Your task to perform on an android device: I want to track my daily activity and workouts therefore, please create an account for me in the Google Fit app.
Image 0: 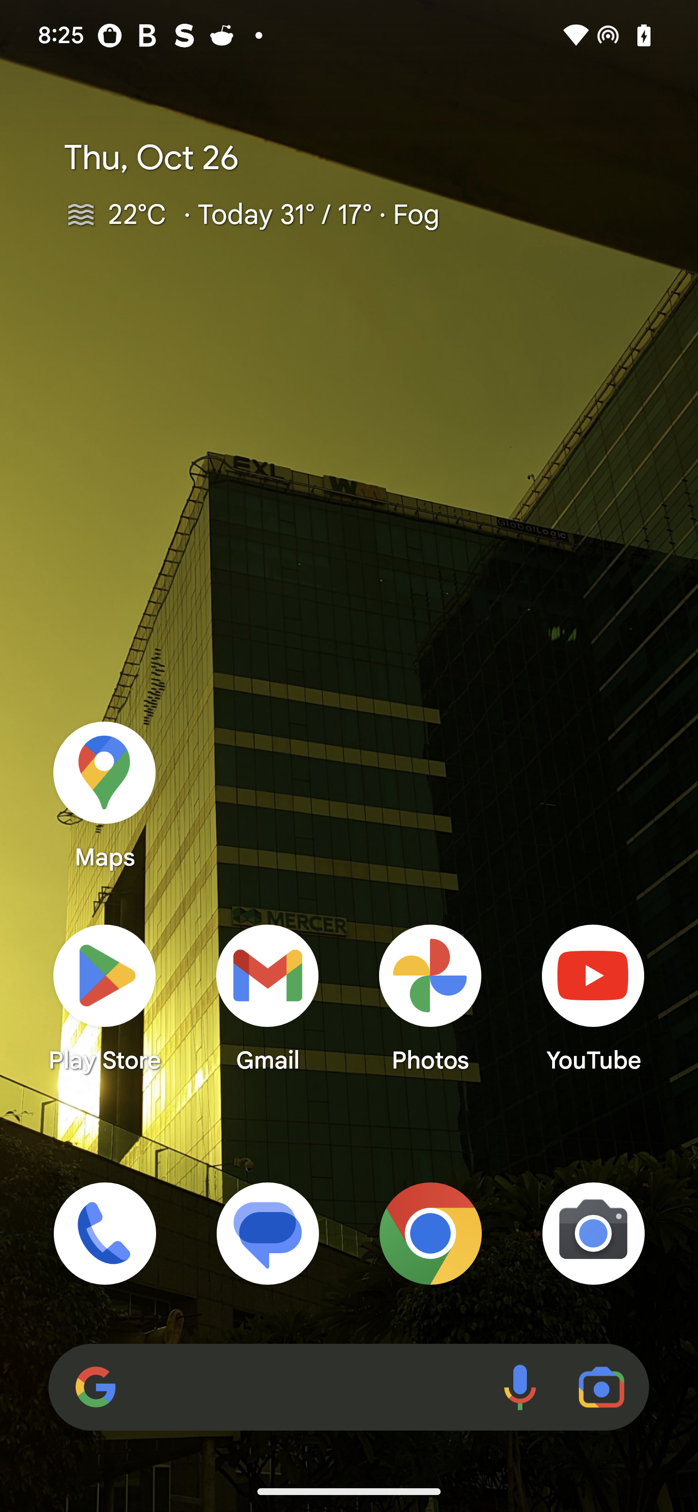
Open Google Fit app
Step 0: open app "Fit"
Image 1: 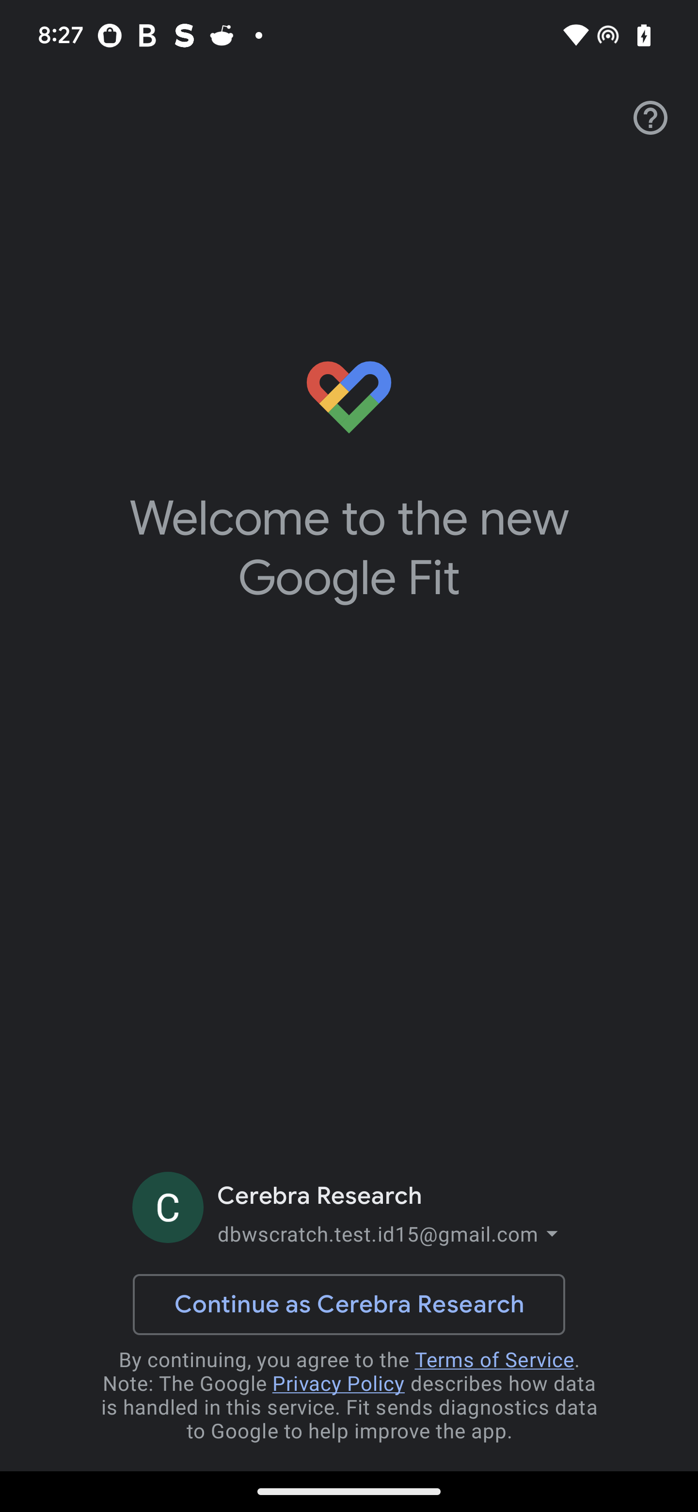
Click on the select account
Step 1: click (378, 1233)
Image 2: 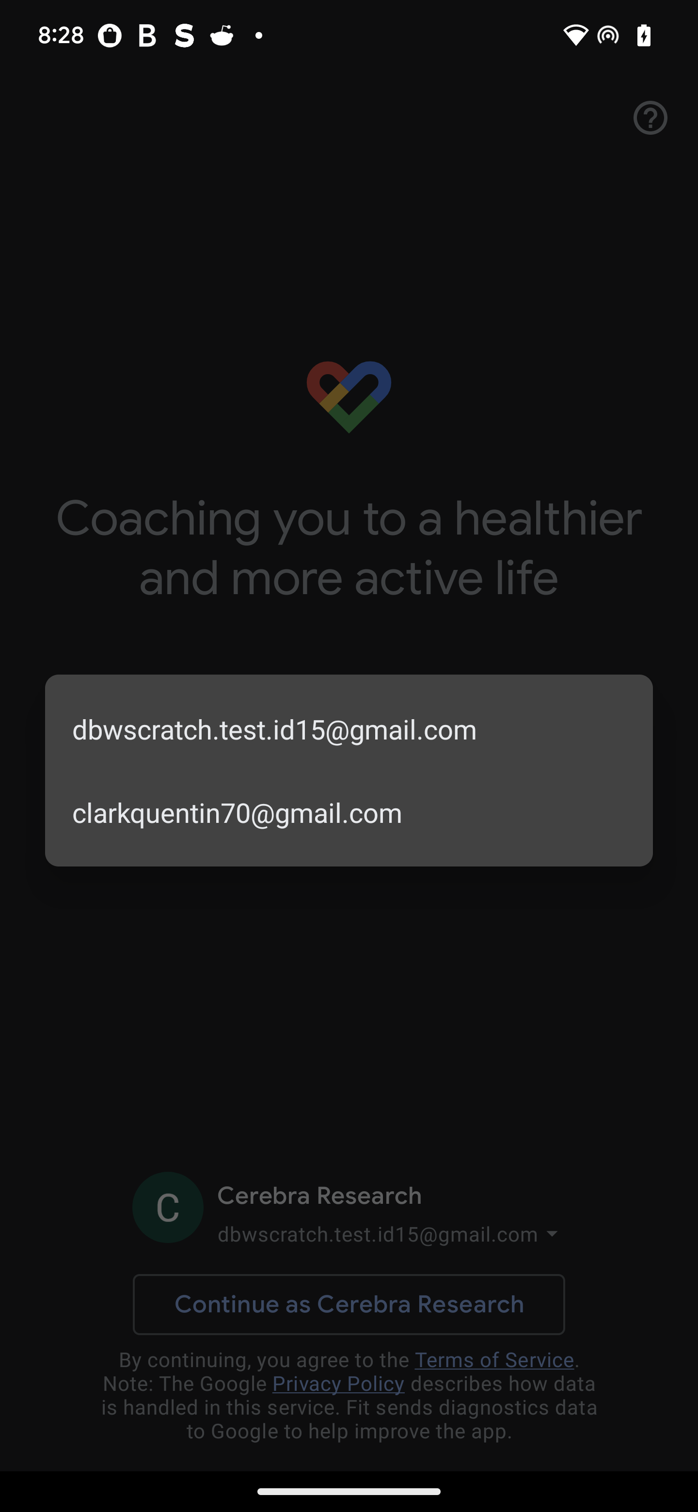
Click on the second suggested account
Step 2: click (349, 812)
Image 3: 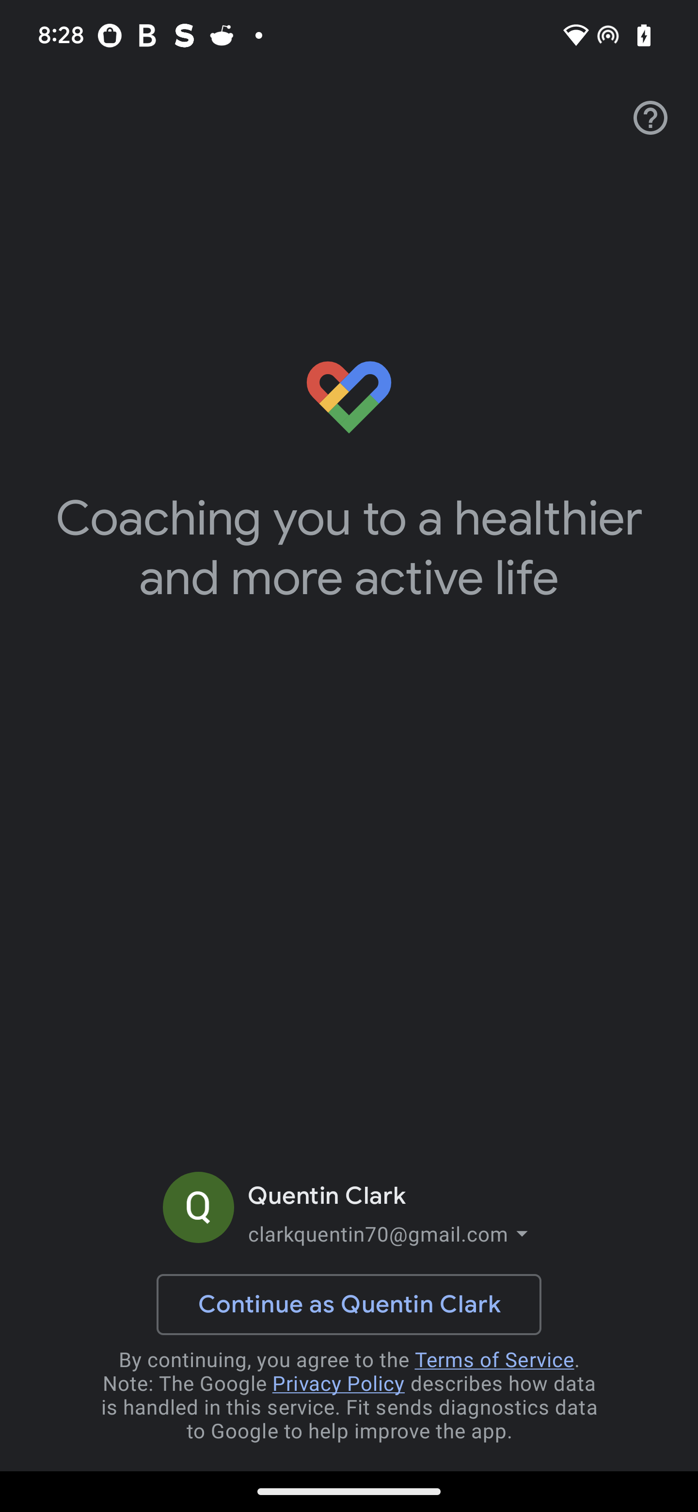
Click on the continue
Step 3: click (349, 1304)
Image 4: 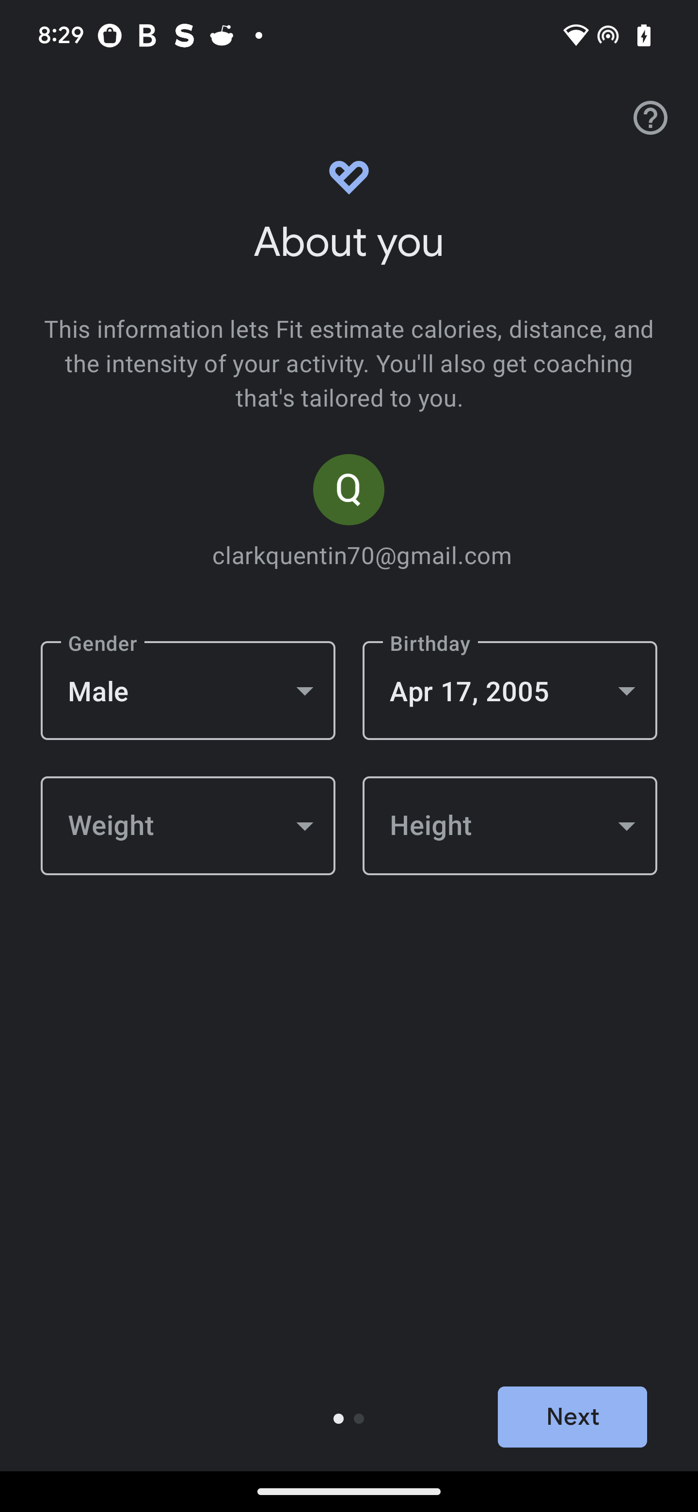
Click on the next button
Step 4: click (572, 1417)
Image 5: 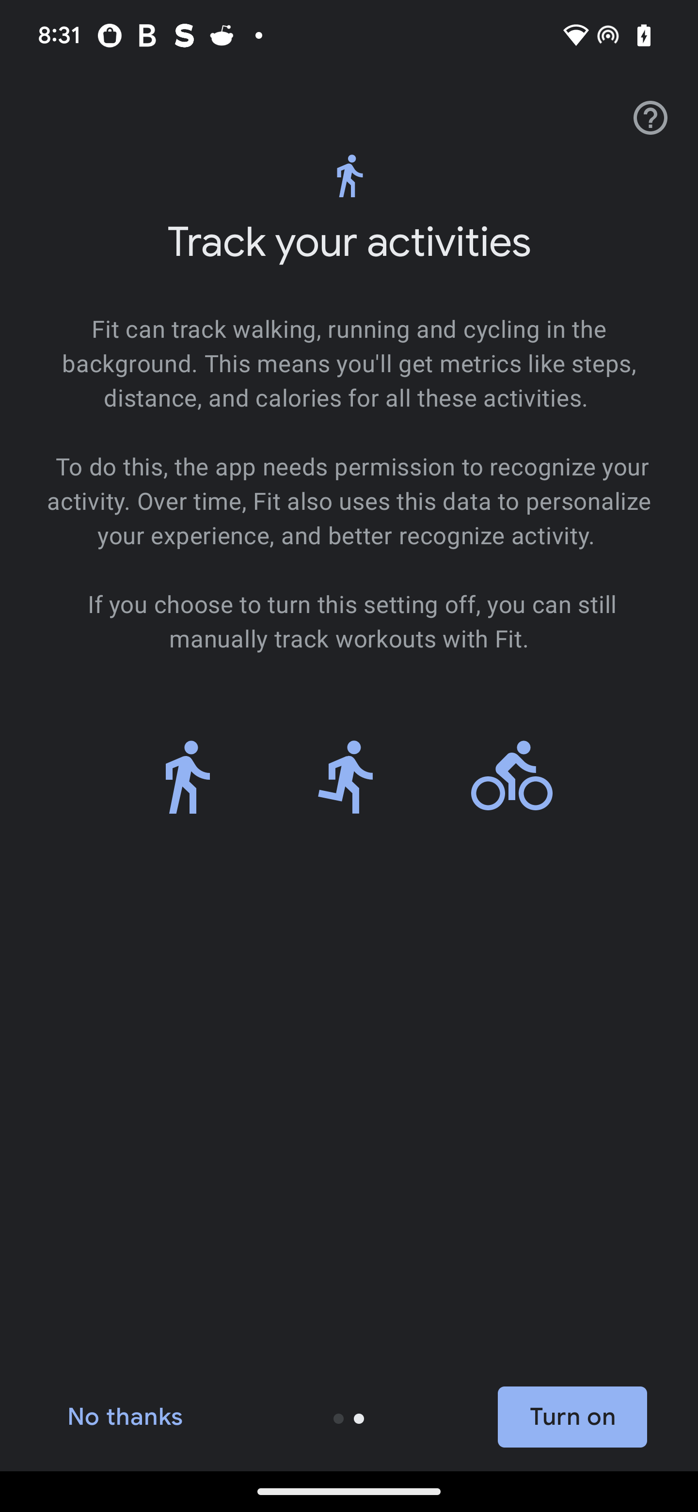
Click on the turn on button
Step 5: click (572, 1417)
Image 6: 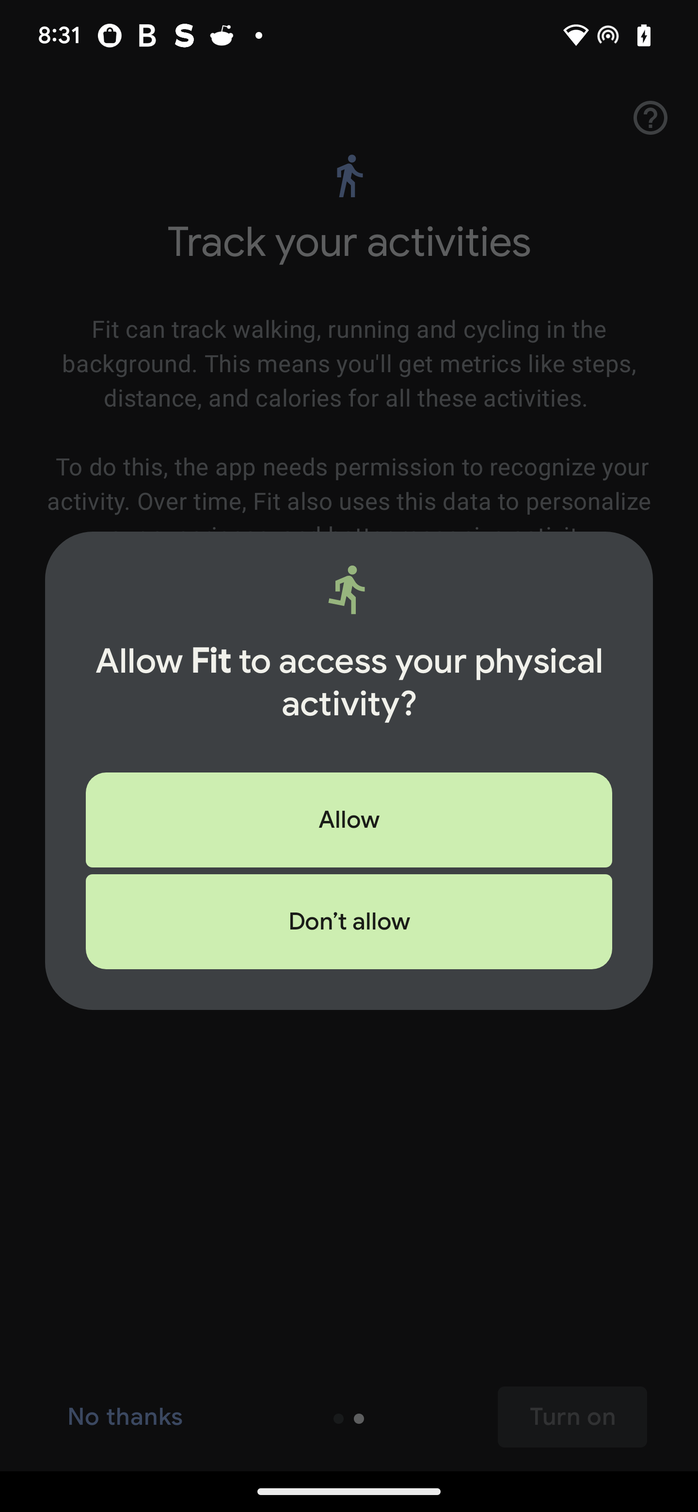
Click on the turn on button
Step 6: wait
Image 7: 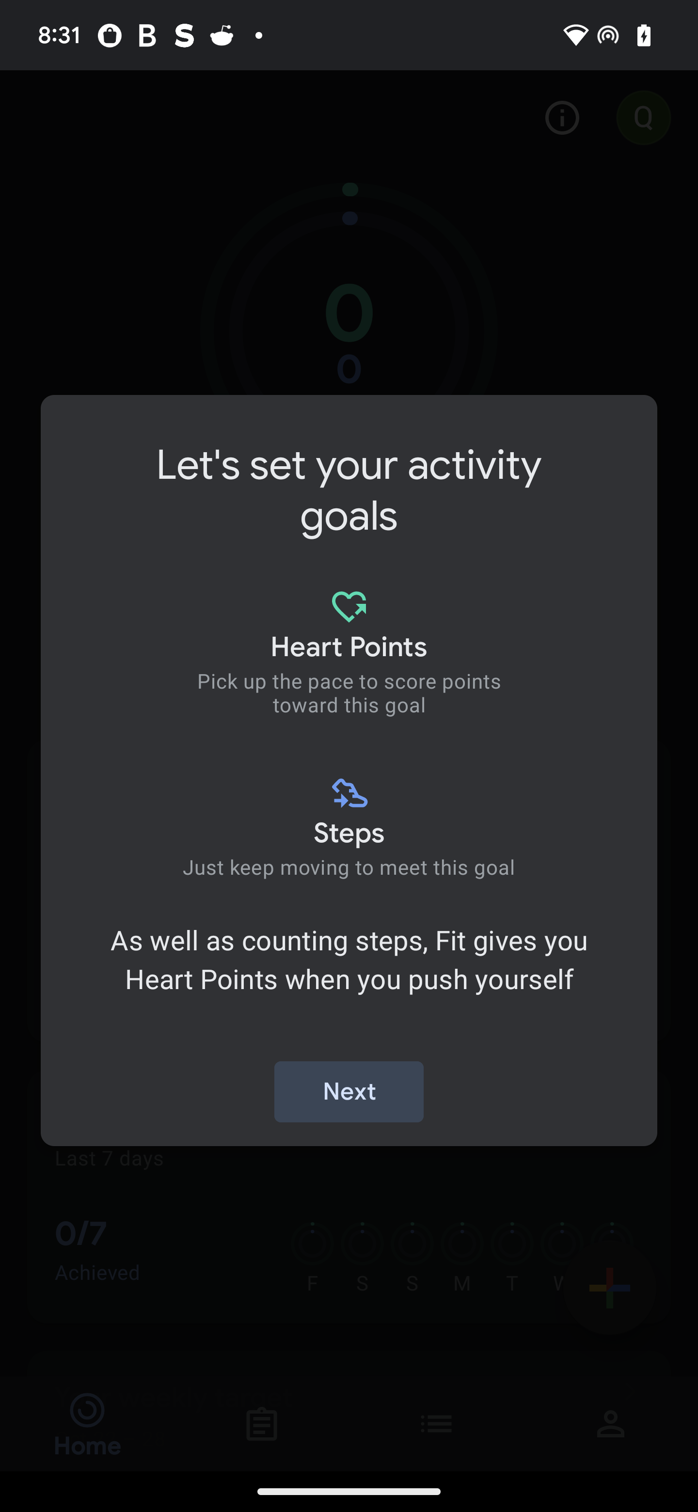
Click on the next button
Step 7: click (349, 1092)
Image 8: 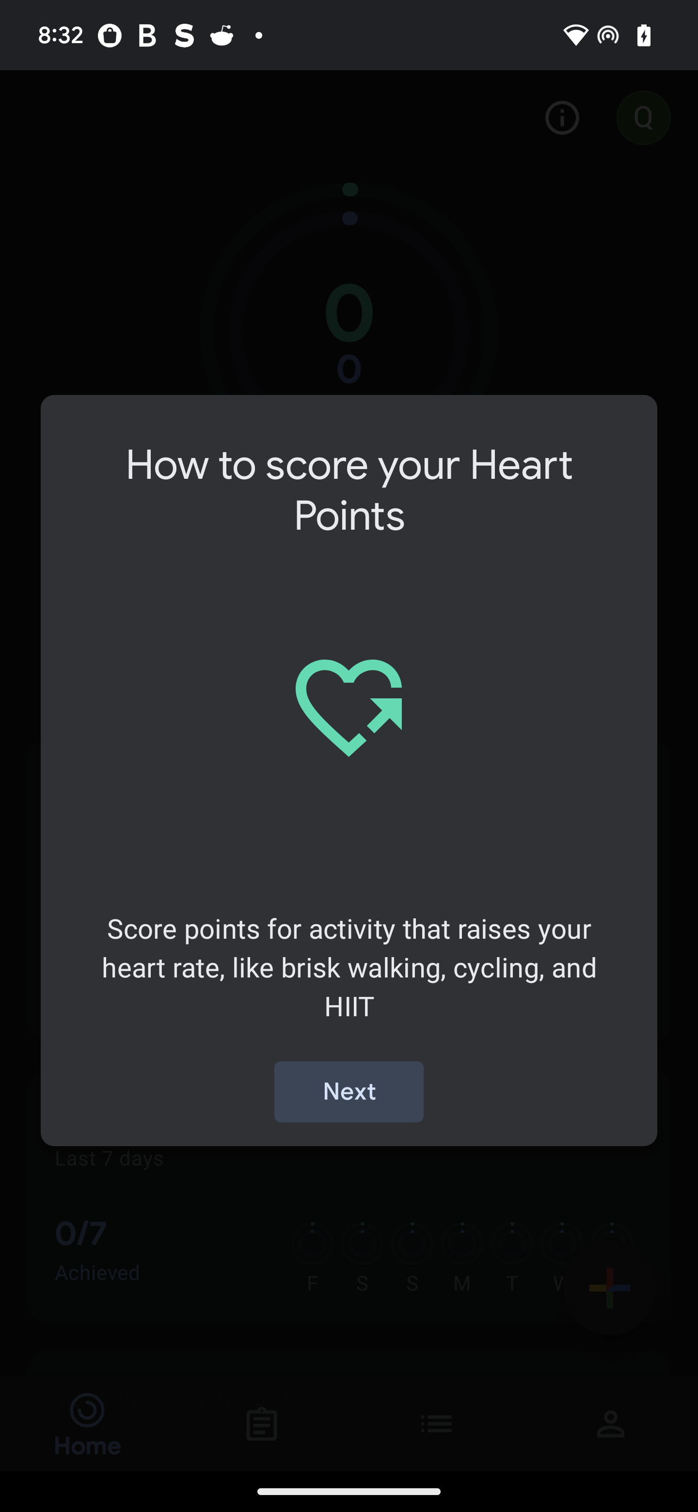
Click on the next button
Step 8: click (349, 1092)
Image 9: 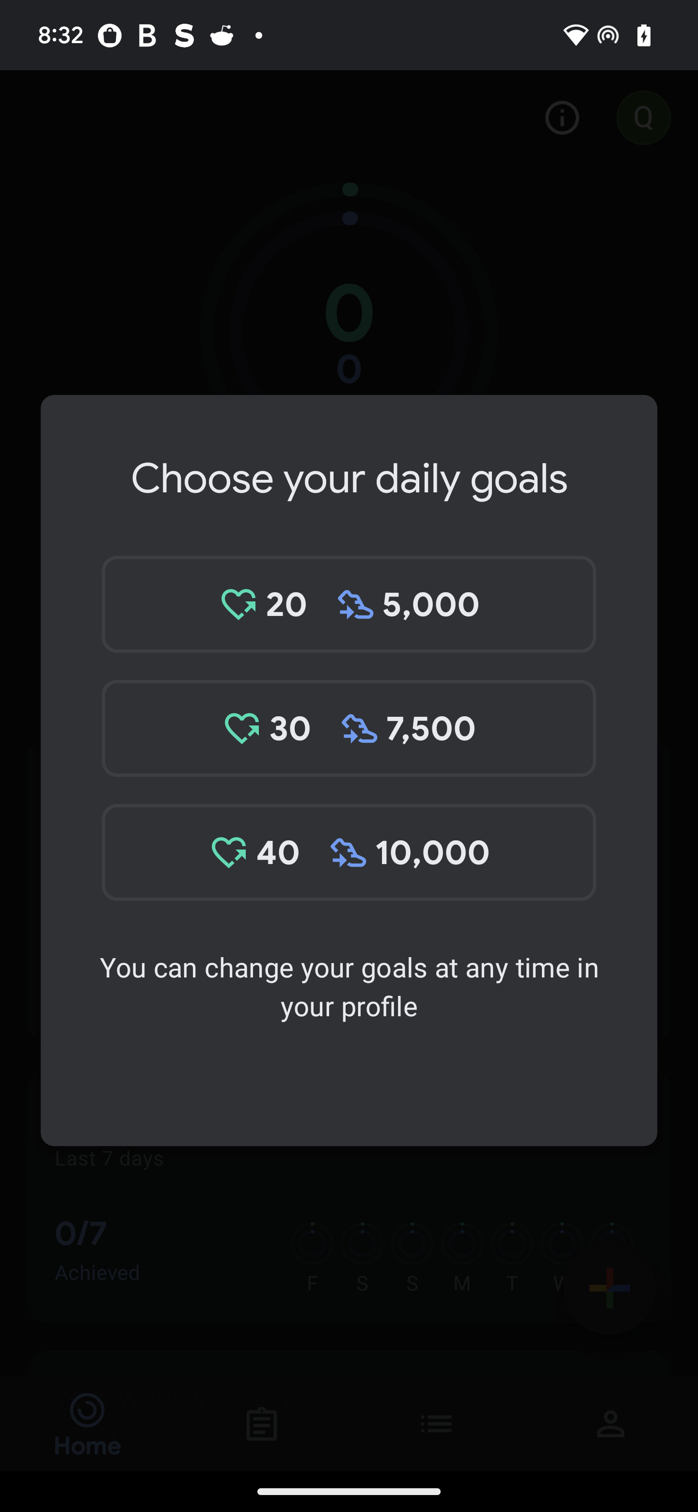
Click on the first option
Step 9: click (407, 604)
Image 10: 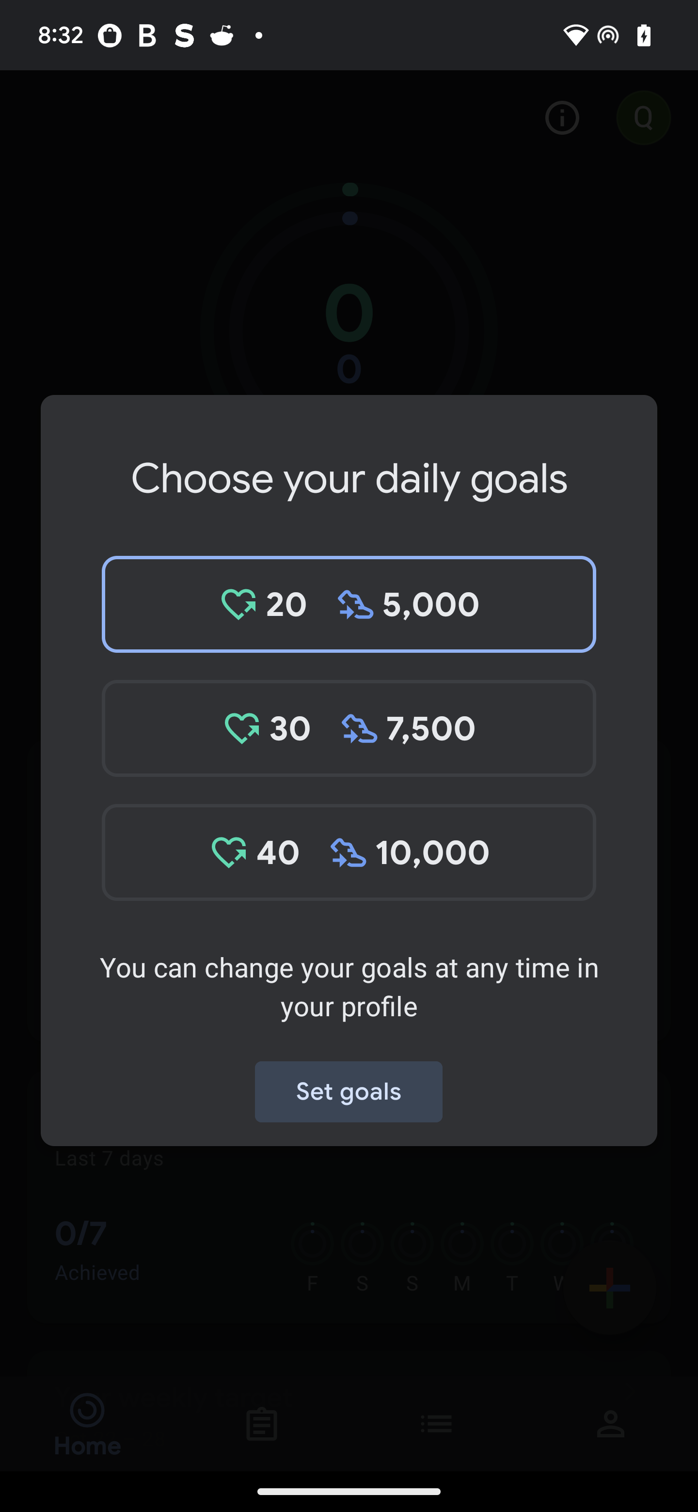
Click on the set goals
Step 10: click (349, 1092)